Your task to perform on an android device: Open the SideChef app and follow the creator, Abundant Harvest org
Image 0: 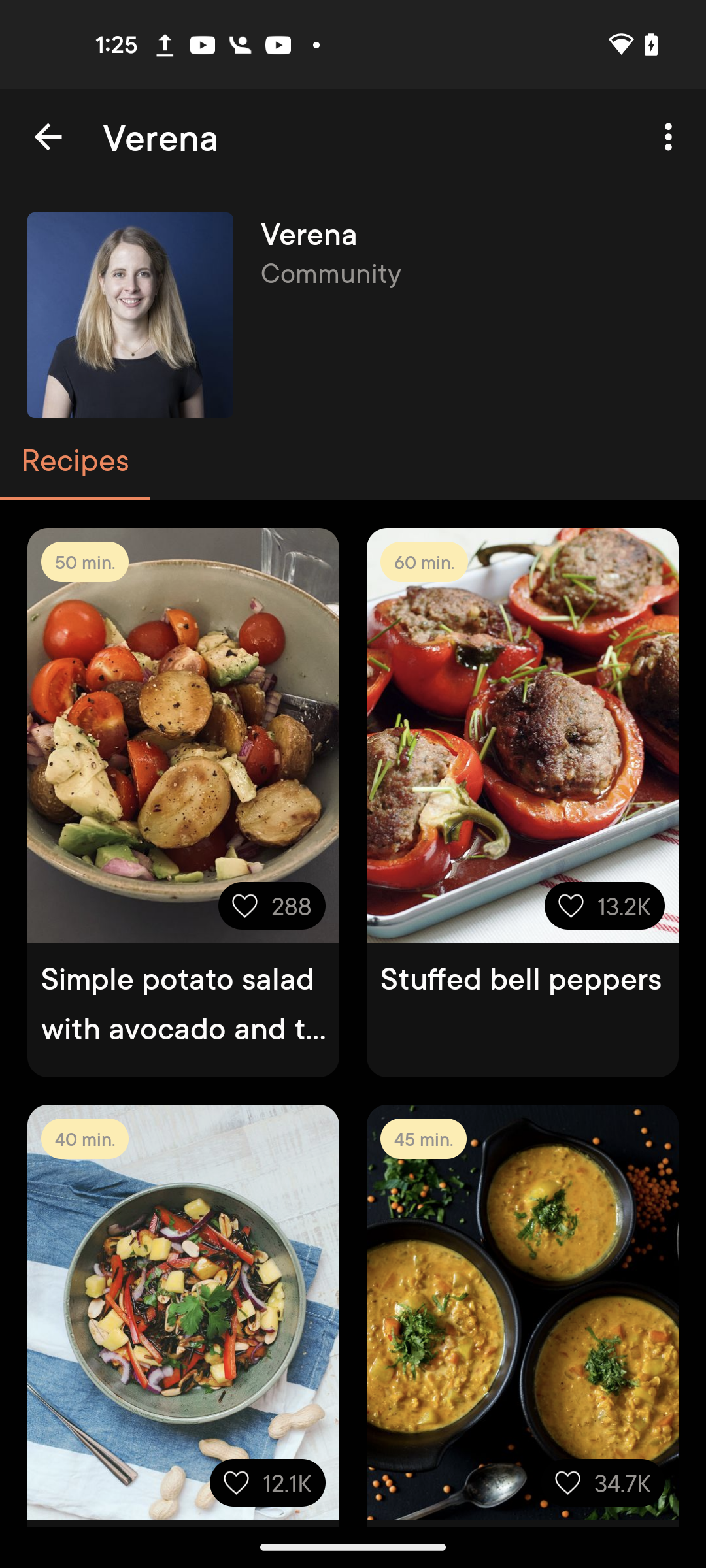
Open sidechef app
Step 0: open app "SideChef"
Image 1: 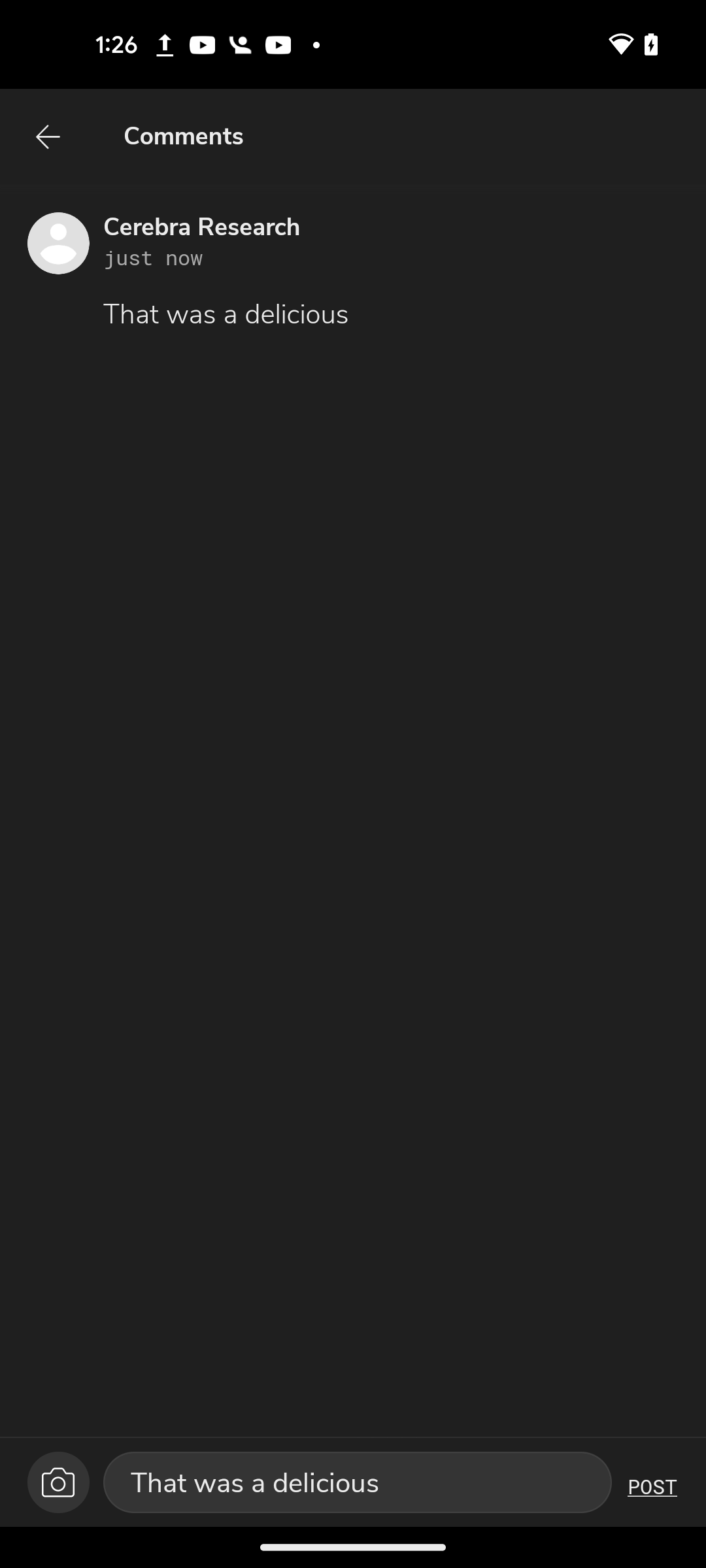
Go to previous page 
Step 1: press back button
Image 2: 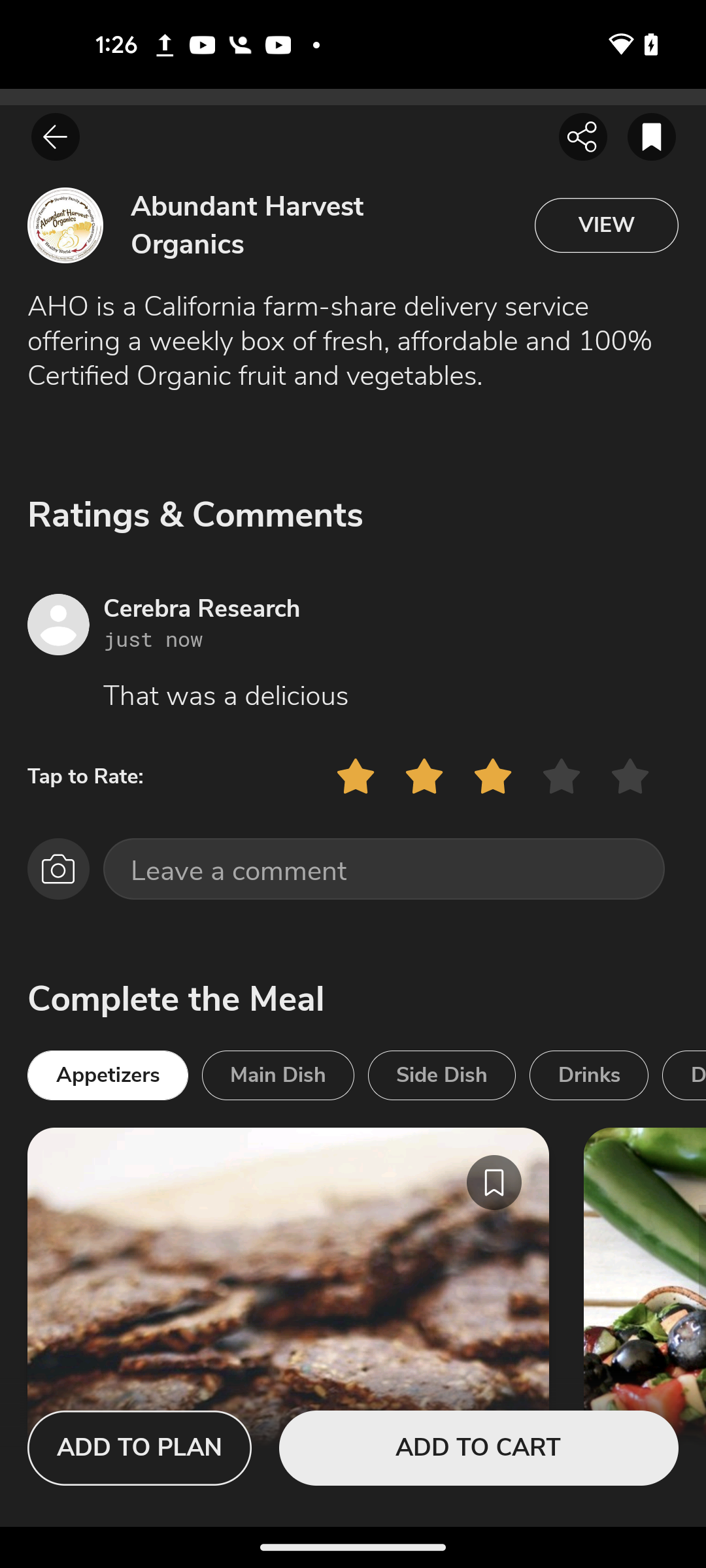
Click on the view button at the right side of the screen 
Step 2: click (607, 225)
Image 3: 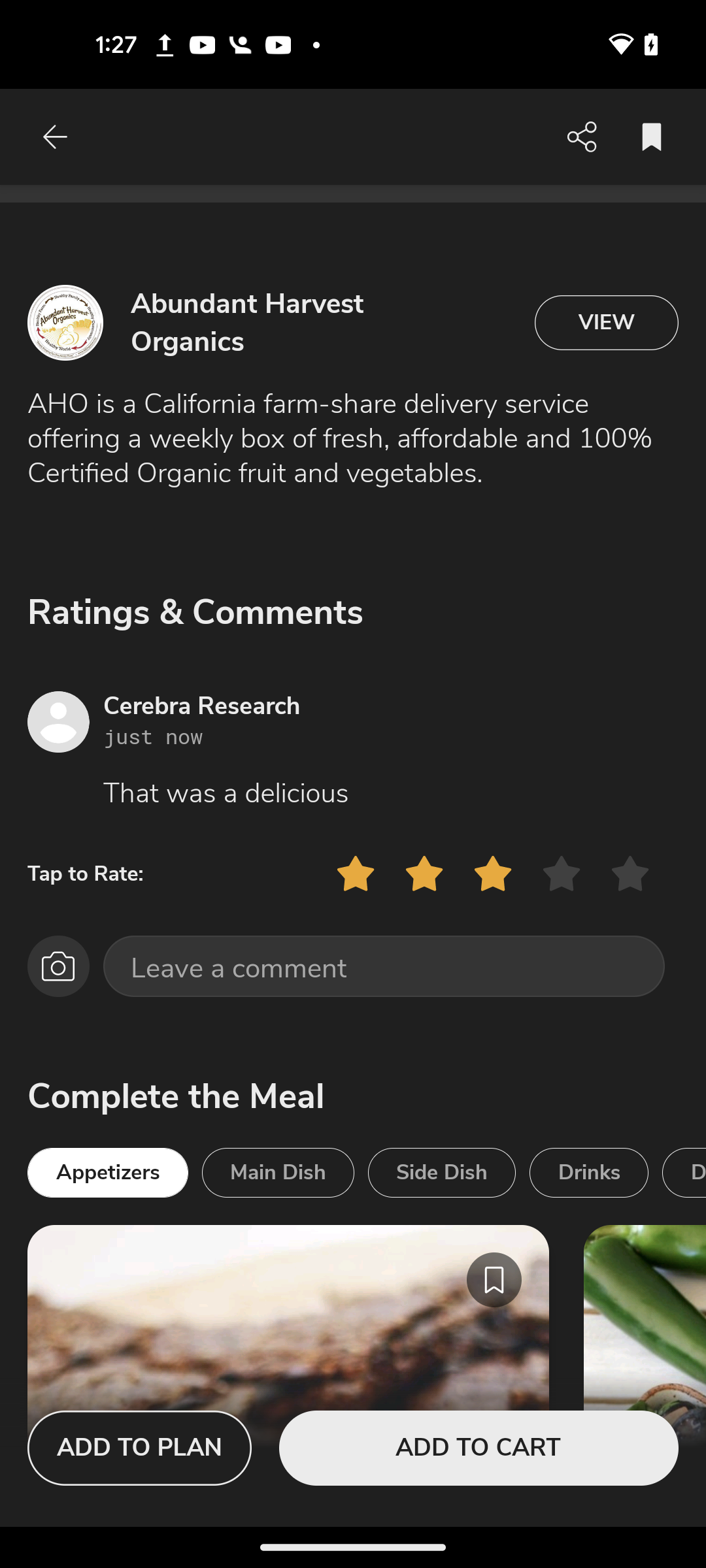
Click on the view button at the right side of the screen 
Step 3: wait
Image 4: 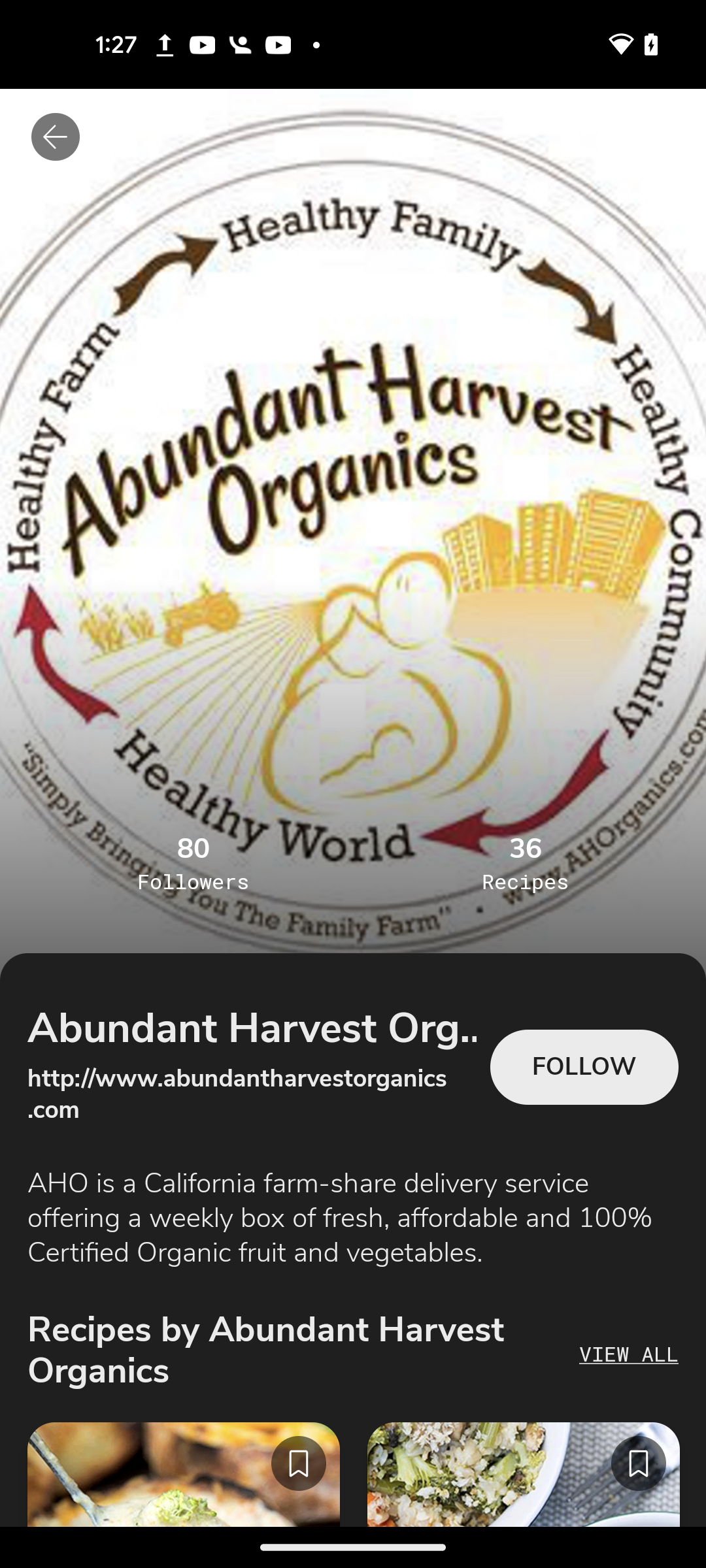
Click on the follow button 
Step 4: click (584, 1068)